Your task to perform on an android device: In the Google Drive app, I want to rename the Personal Files folder to Private Files.
Image 0: 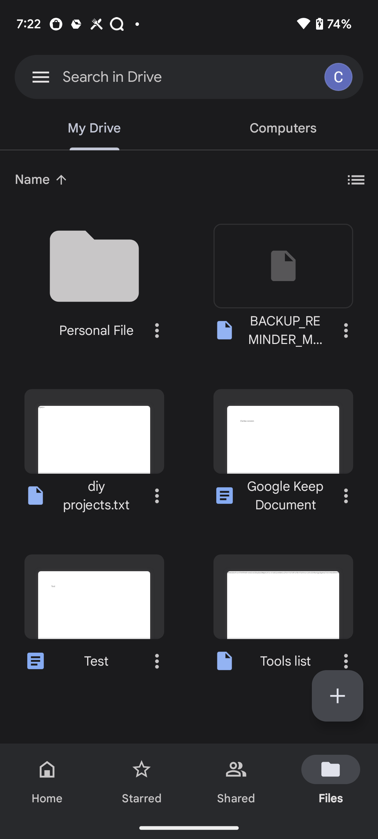
Click on the three dot icon of Personal File folder
Step 0: click (157, 330)
Image 2: 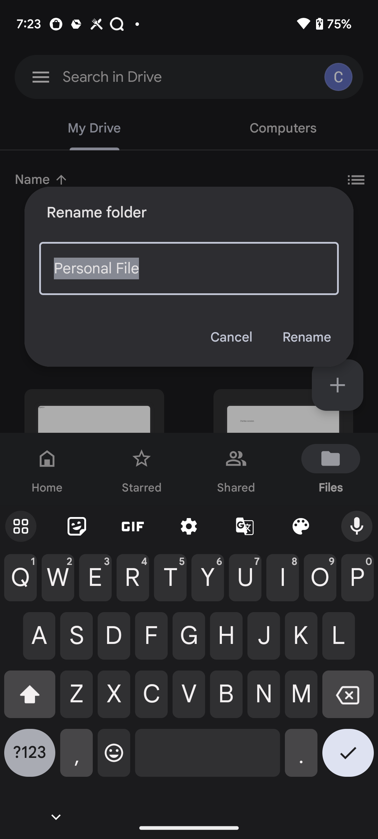
Add name as Private File
Step 2: type "Private File"